Your task to perform on an android device: I've owned sports shoes in the past, however this time I'm searching for Sparx sneakers. Use the Limeroad app for sneakers bearing the Sparx brand.
Image 0: 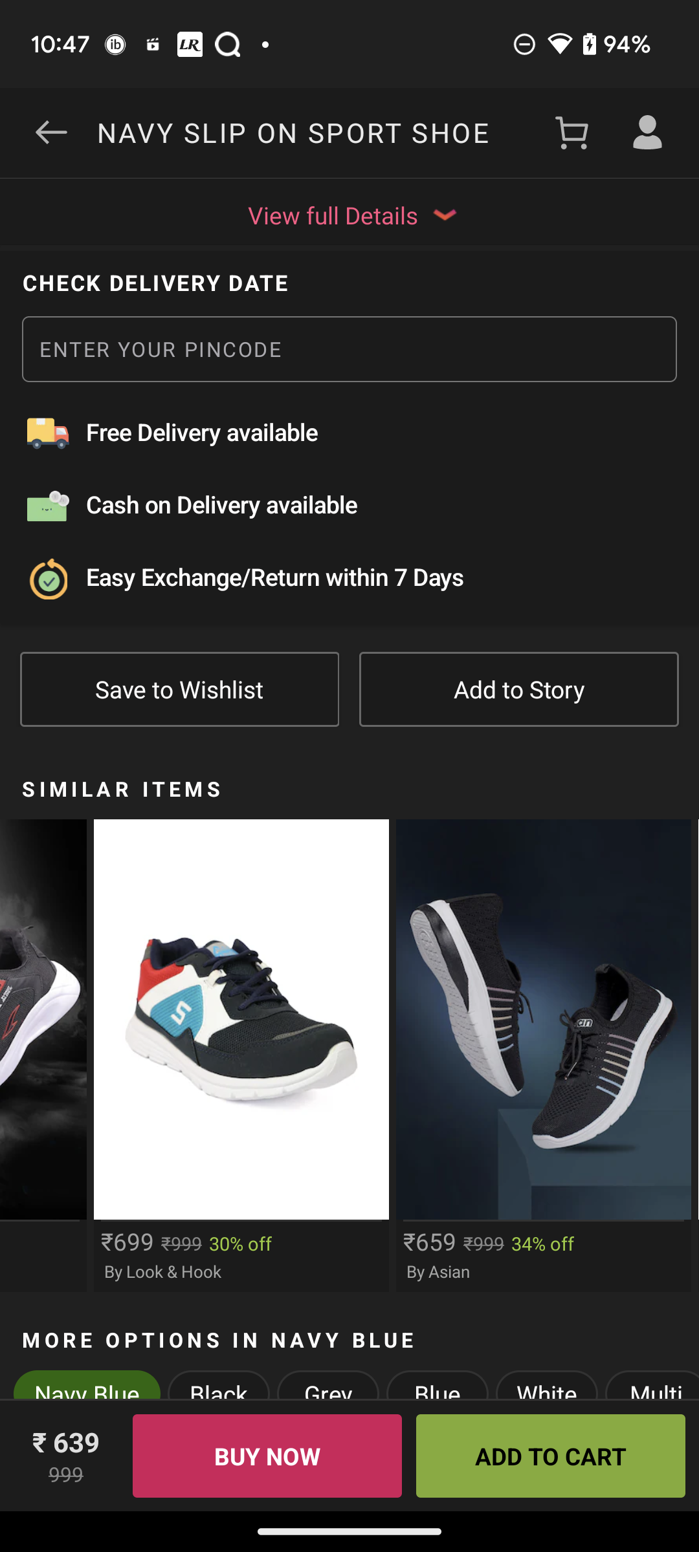
go back to the previous page
Step 0: press back button
Image 1: 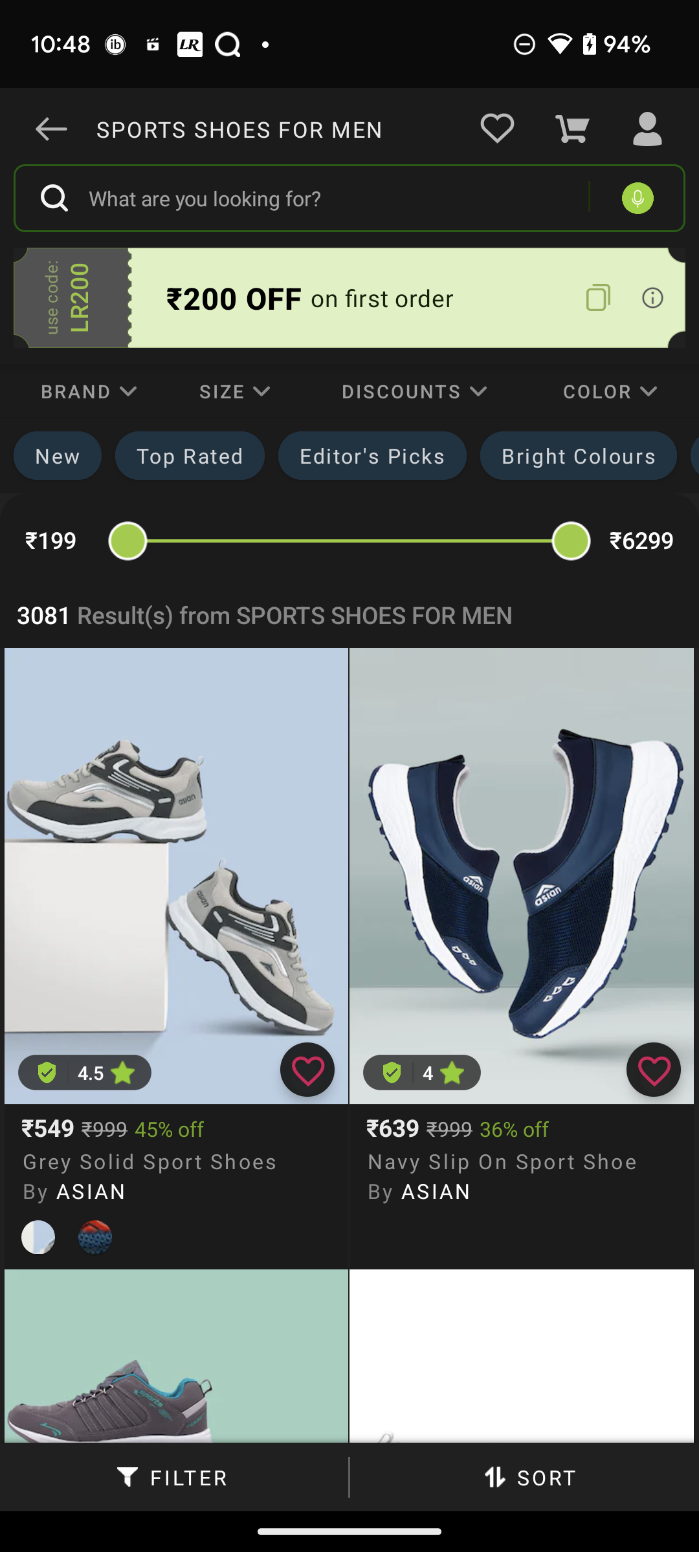
Click on the drop down icon of BRAND Filter
Step 1: click (80, 391)
Image 2: 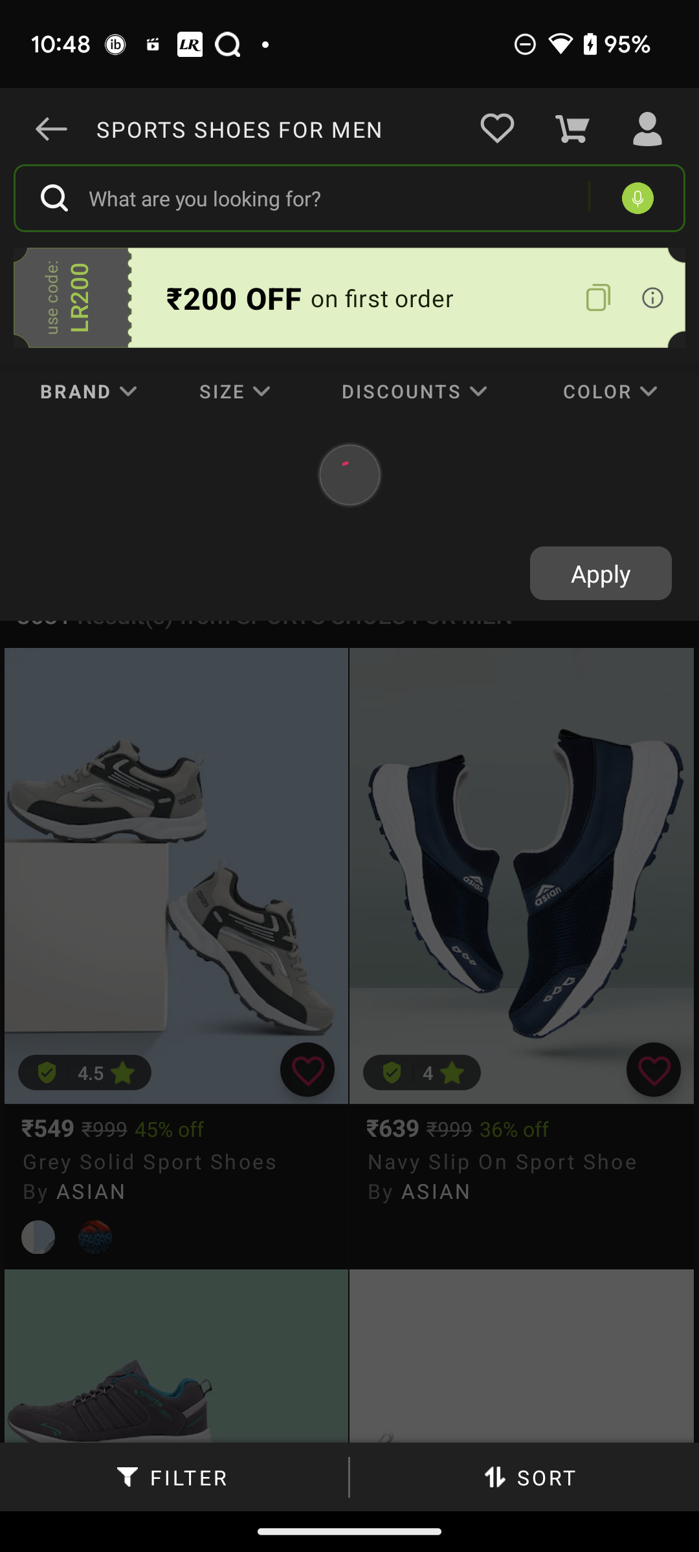
Click on the drop down icon of BRAND Filter
Step 2: wait
Image 3: 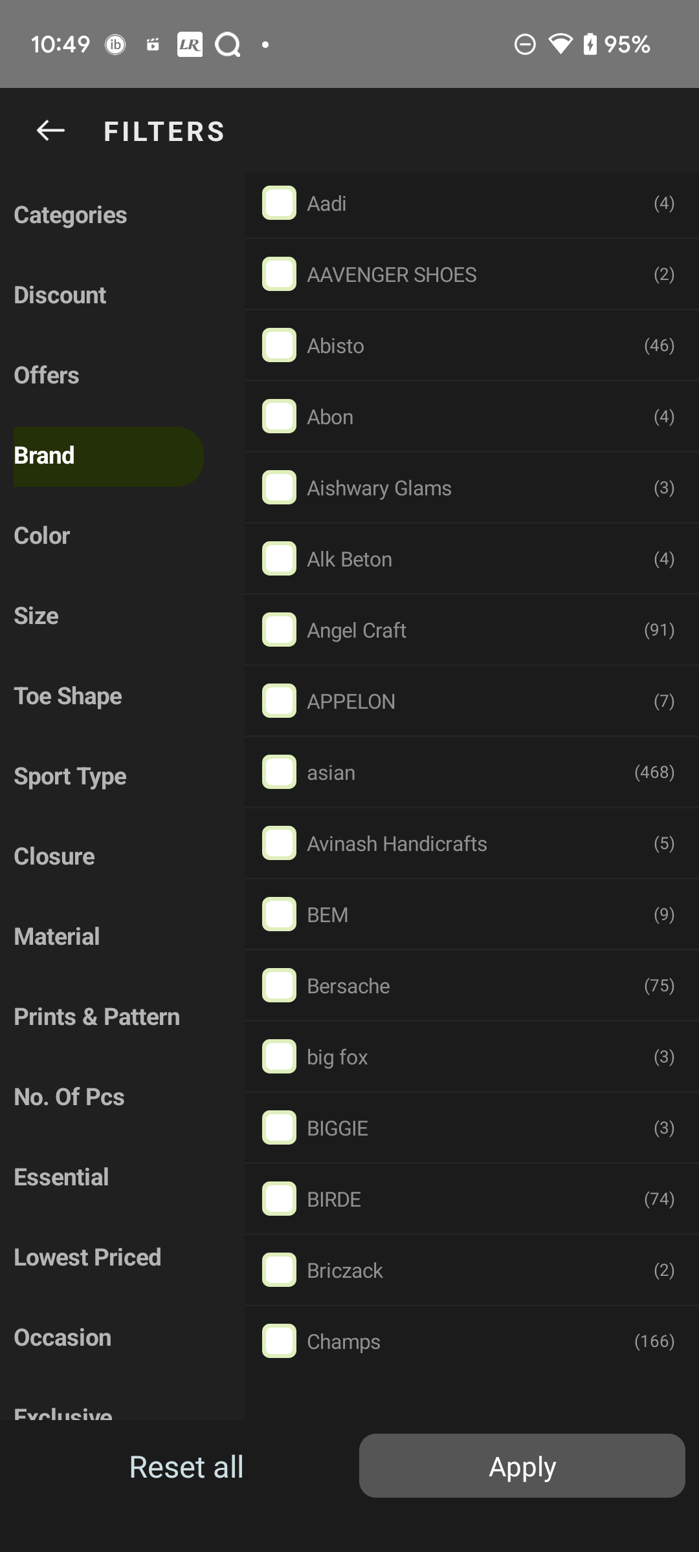
swipe up for Sparx brand
Step 3: scroll down
Image 4: 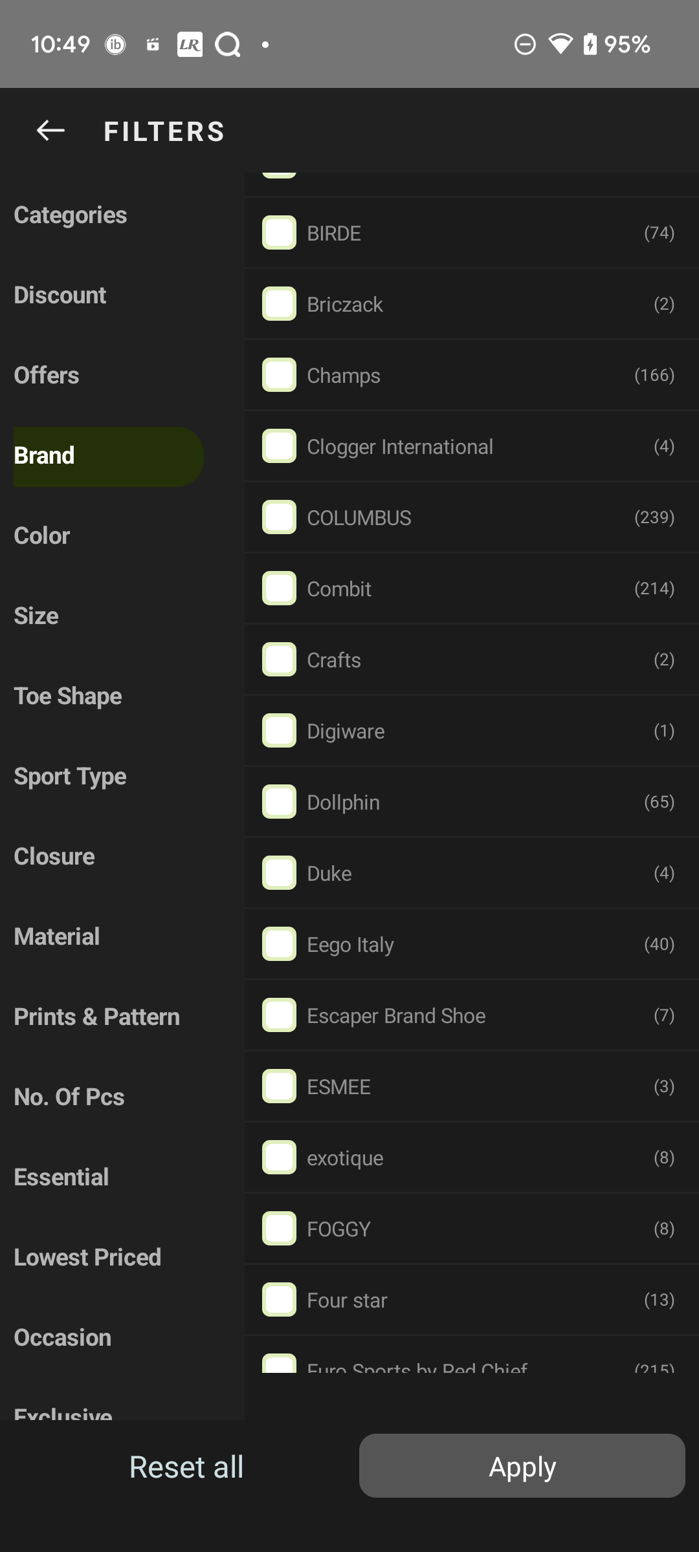
swipe up for Sparx brand
Step 4: scroll down
Image 5: 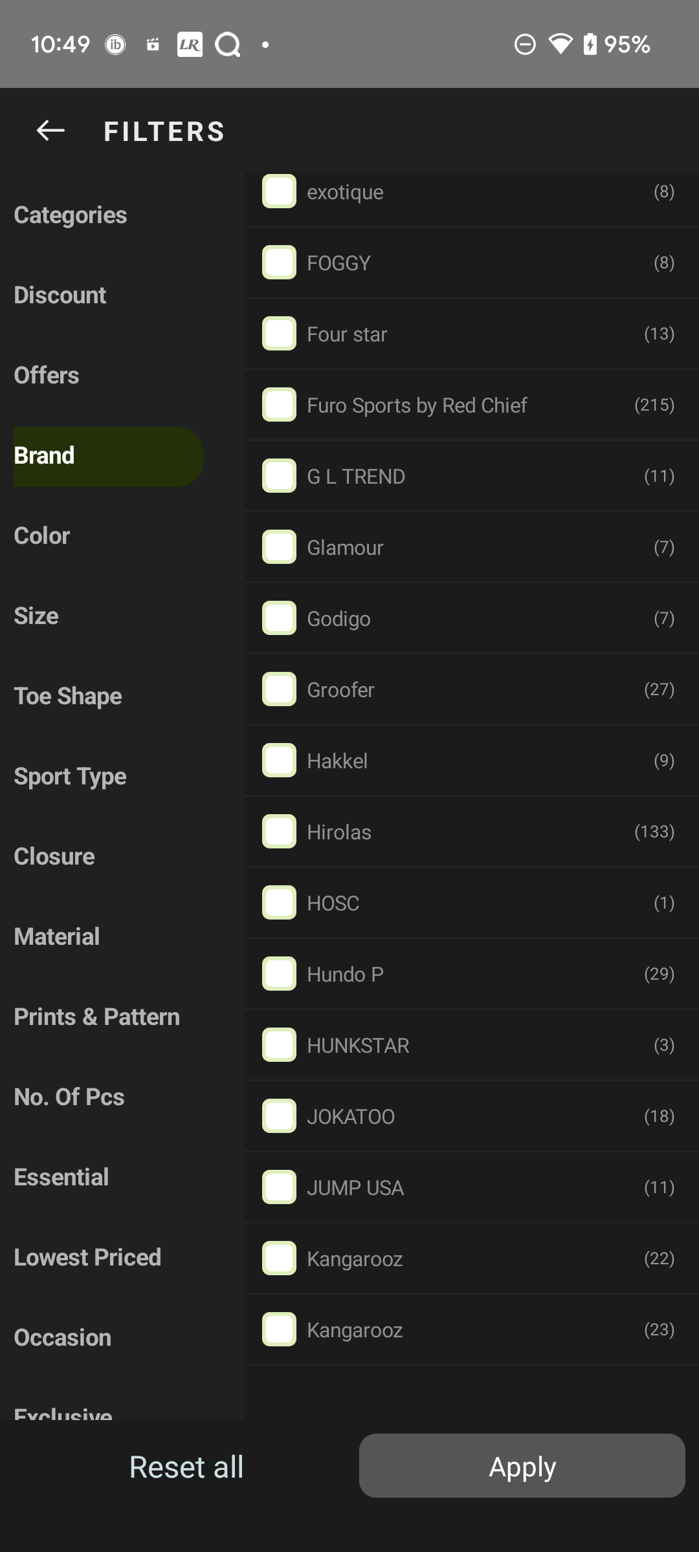
swipe up for Sparx brand
Step 5: scroll down
Image 7: 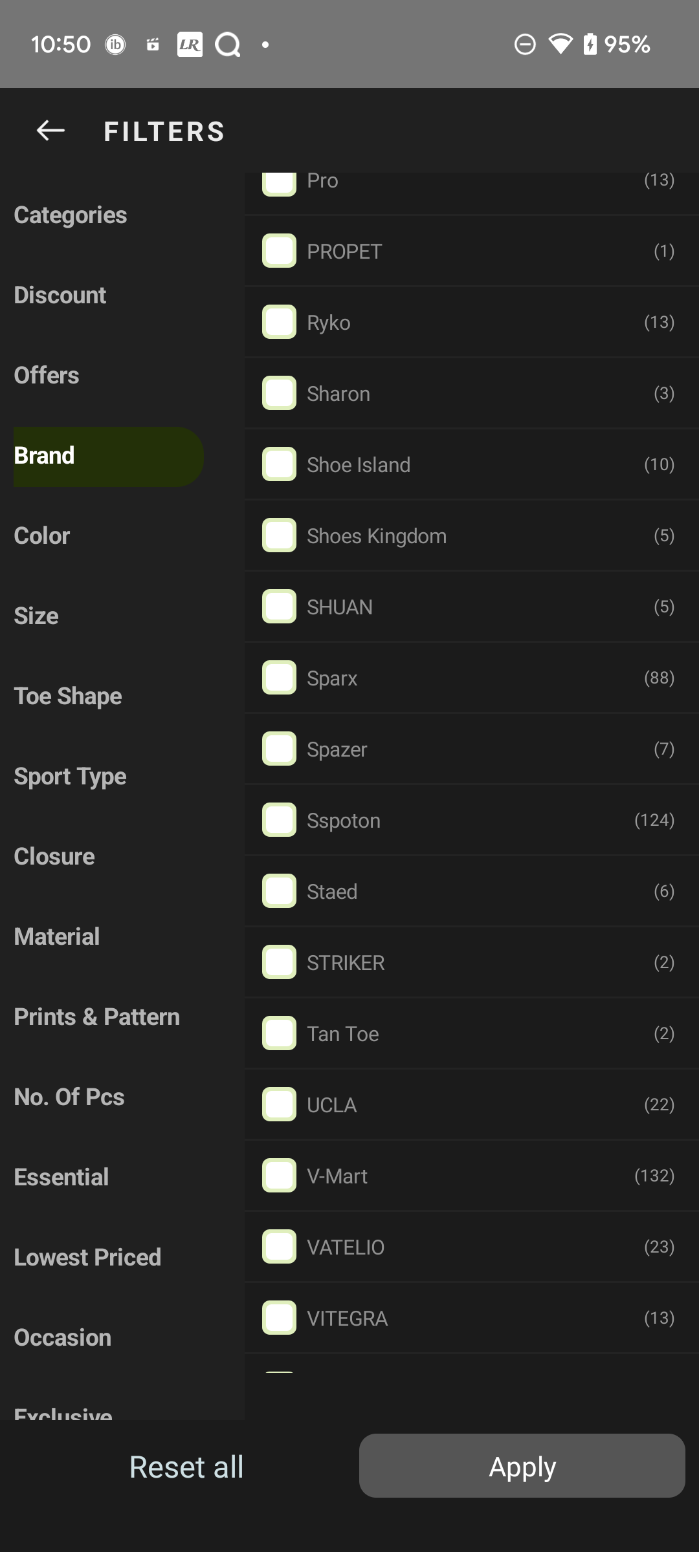
Click on the check box of Sparx Brand
Step 7: click (276, 677)
Image 8: 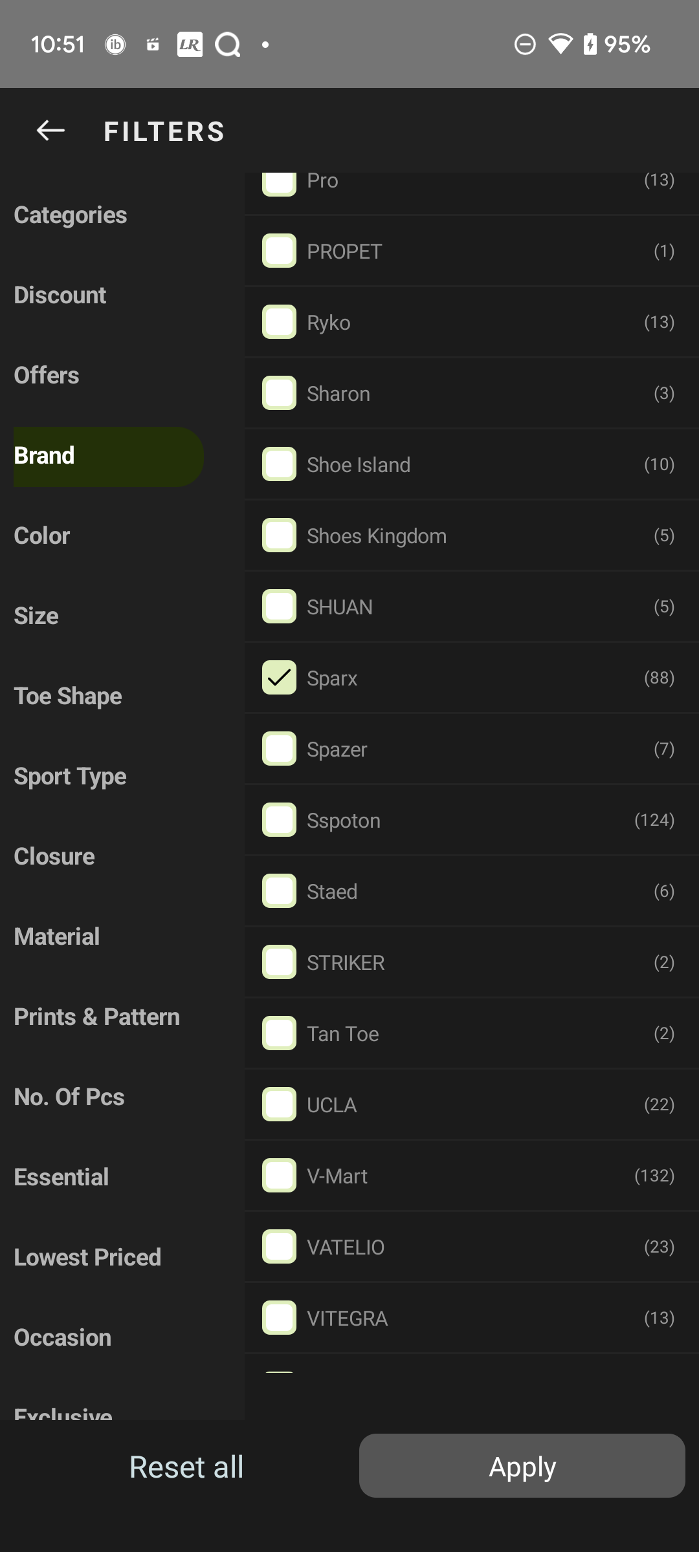
Click on Apply button at the bottom of the screen
Step 8: click (522, 1465)